Your task to perform on an android device: My best friend Naomi Rousseau wants to read one of my favorite collections, The Diary of a Young Girl file, so I wanted to share it on her Drive, naomi.rousseau@example.com
Image 0: 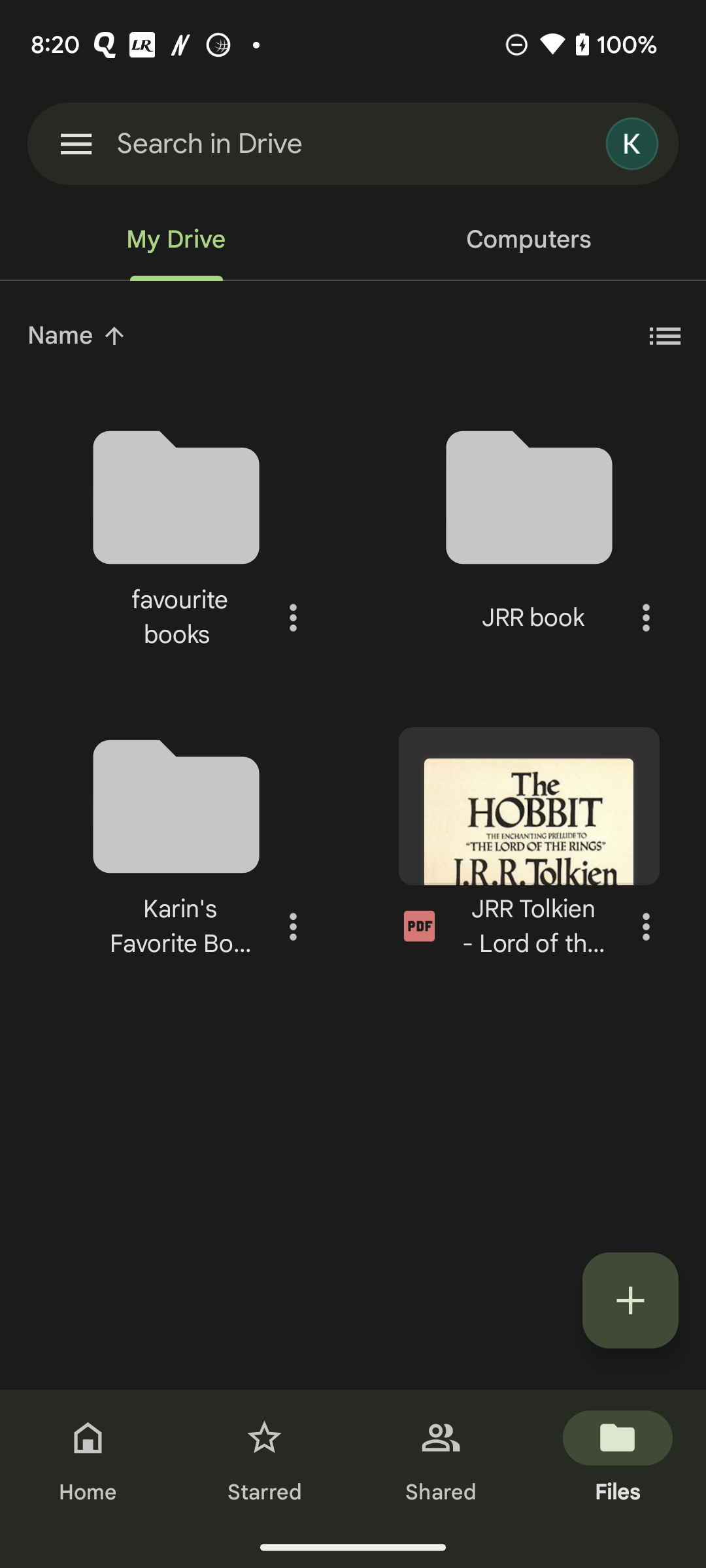
Click on the favourite books folder name 
Step 0: click (182, 497)
Image 2: 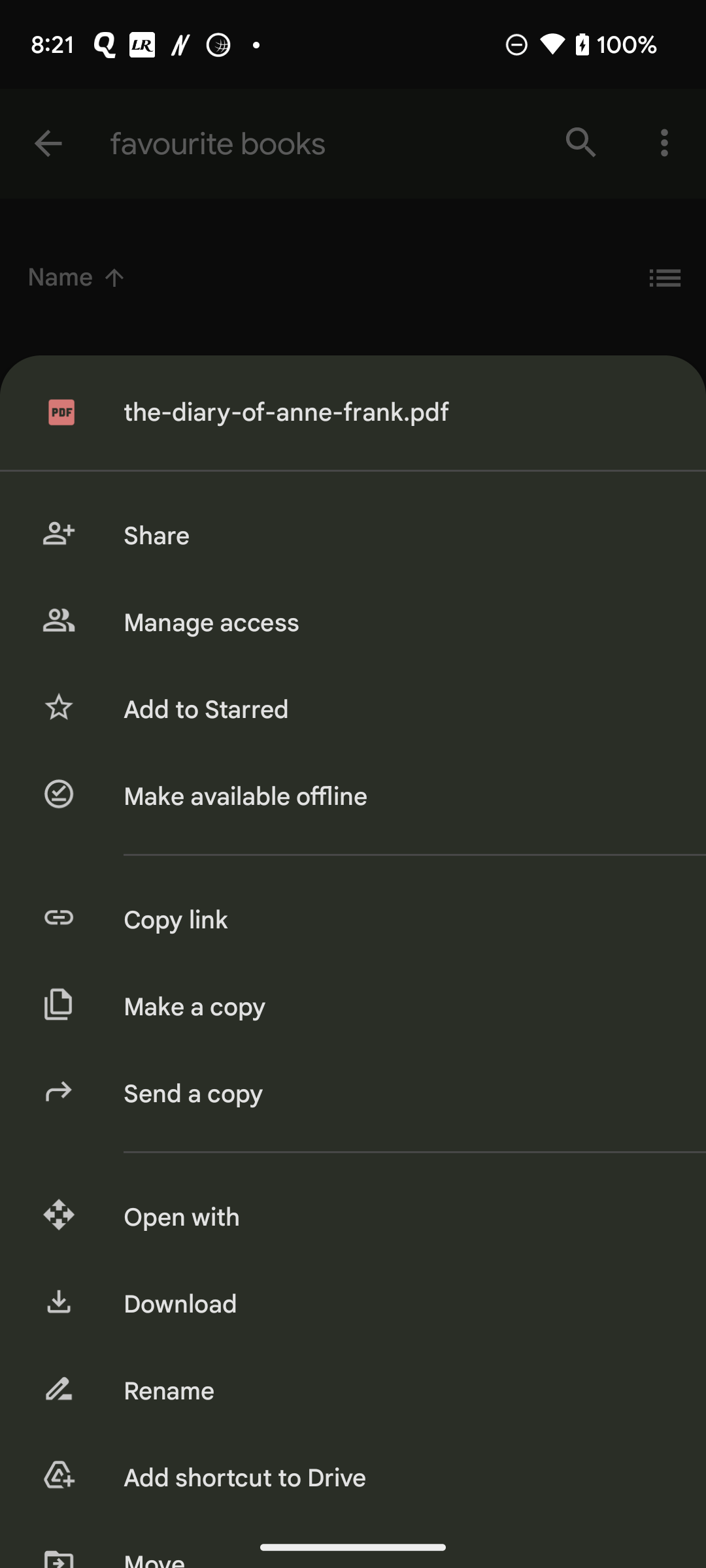
Click on the share option 
Step 2: click (394, 536)
Image 3: 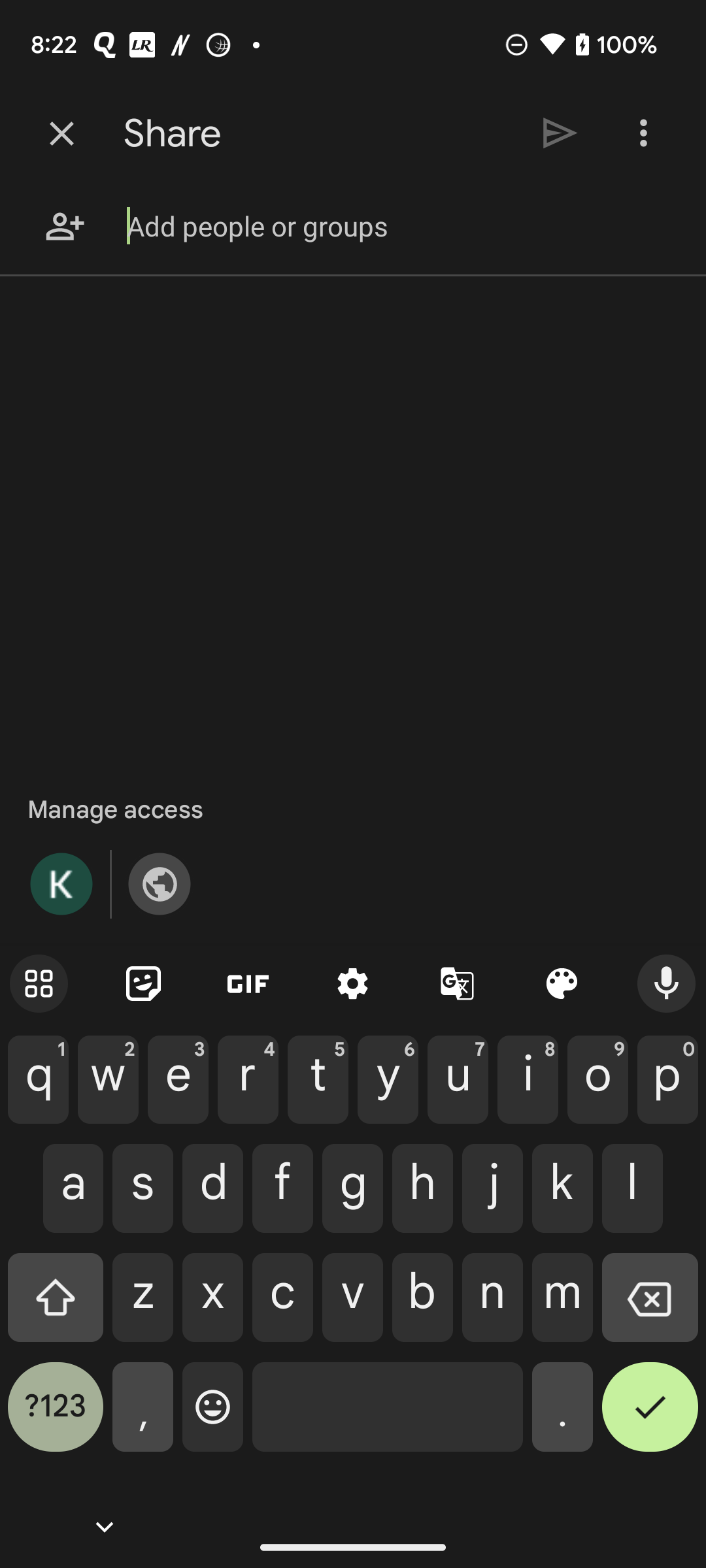
Type naomi.rousseau@example.com in add people bar
Step 3: type "naomi.rousseau@example.com"
Image 4: 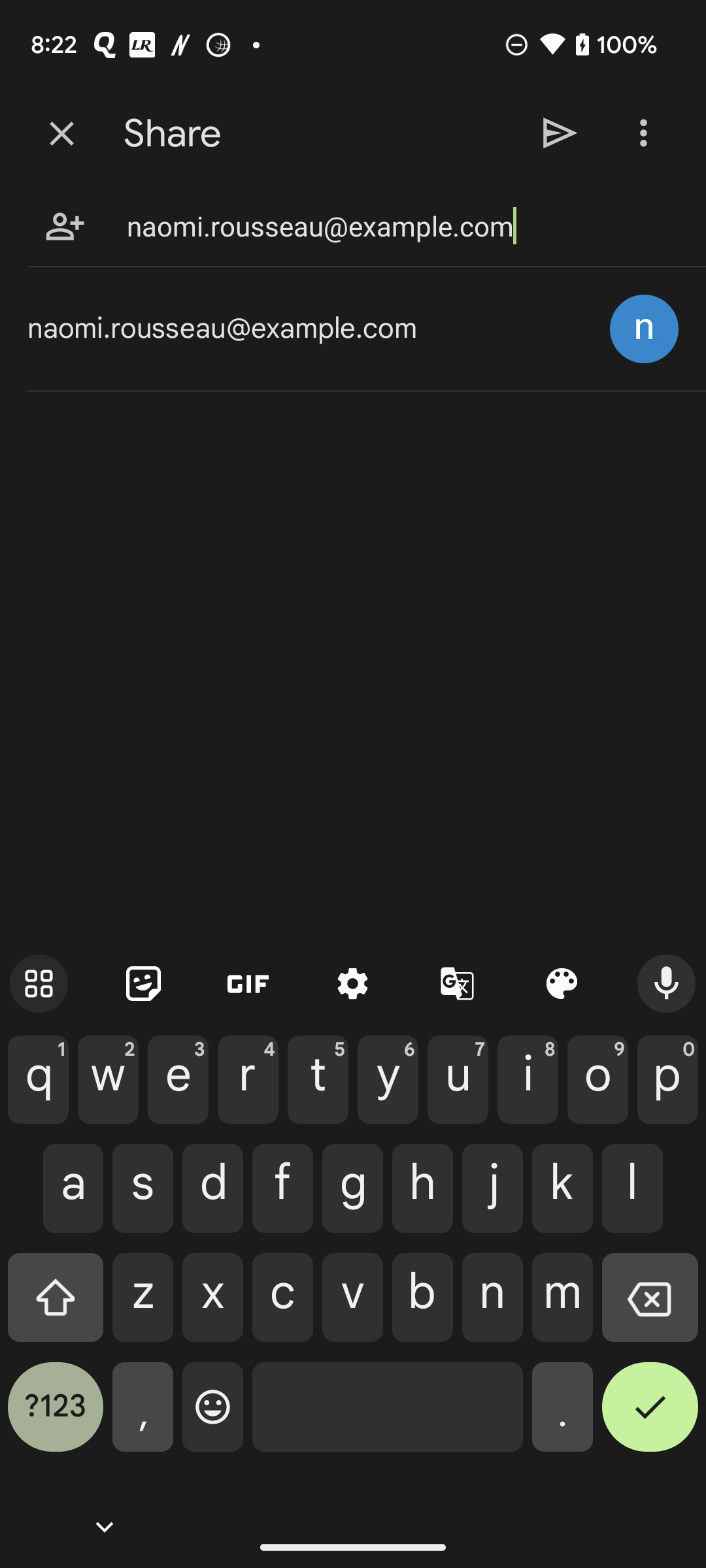
Click on the suggested name naomi.rousseau@example.com
Step 4: click (308, 329)
Image 5: 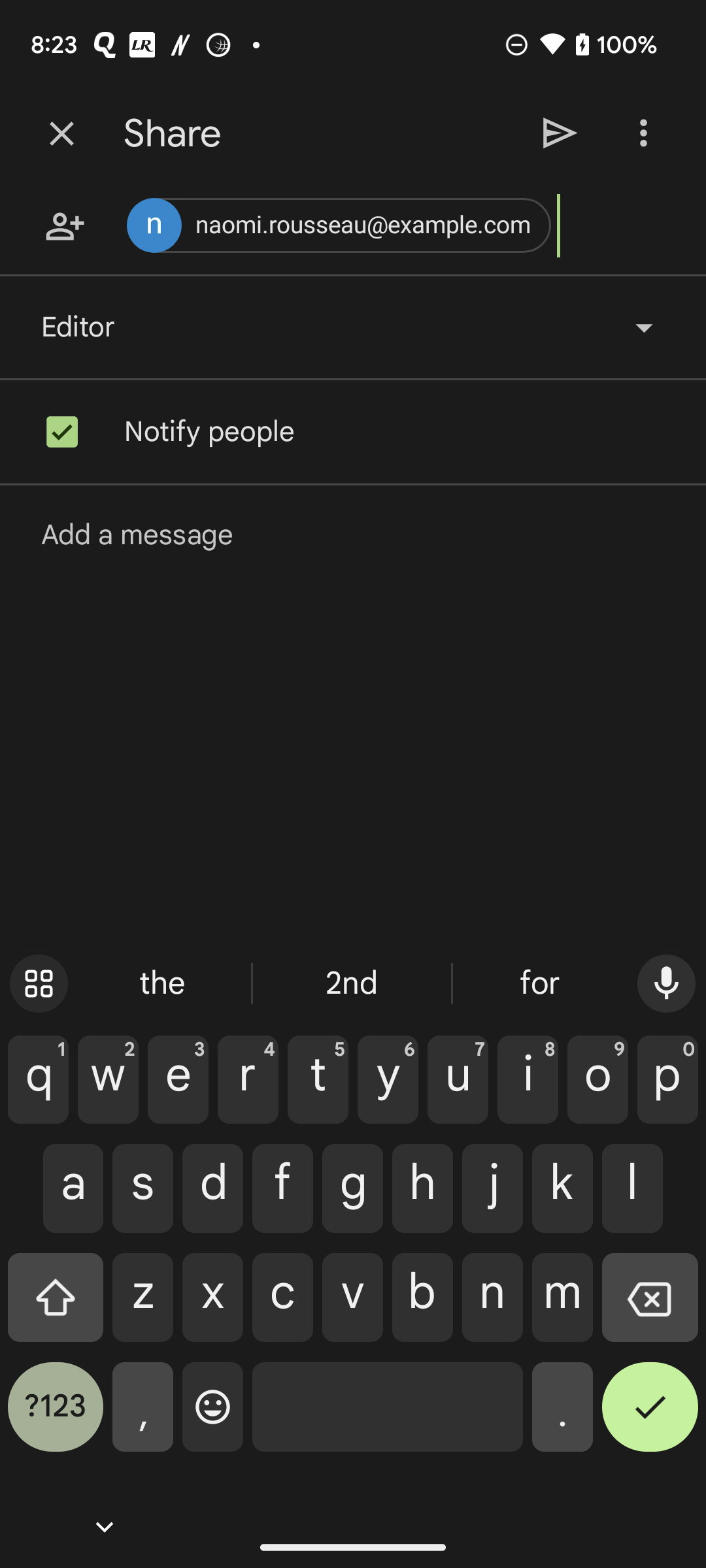
Click on the right arrow at the top of the screen
Step 5: click (560, 133)
Image 6: 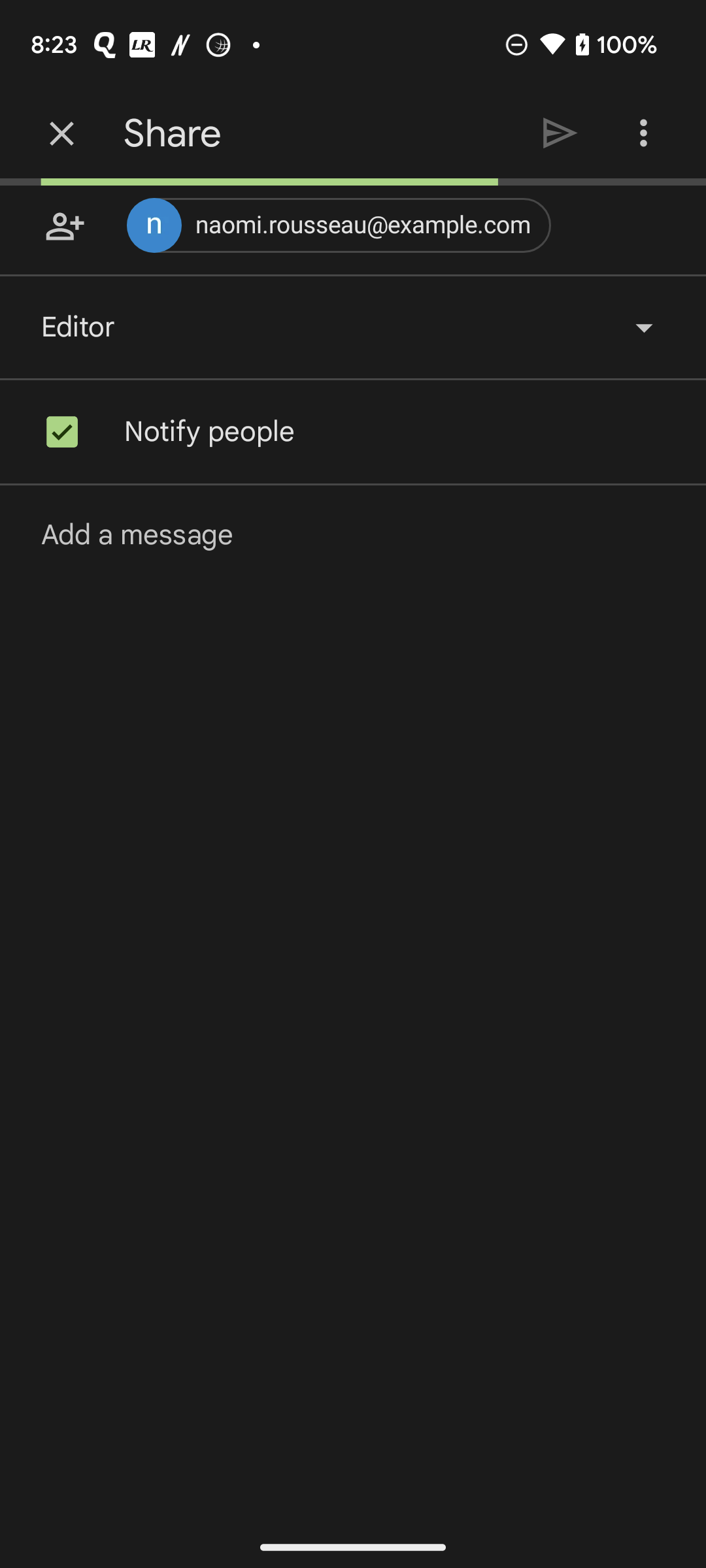
Click on the right arrow at the top of the screen
Step 6: wait
Image 7: 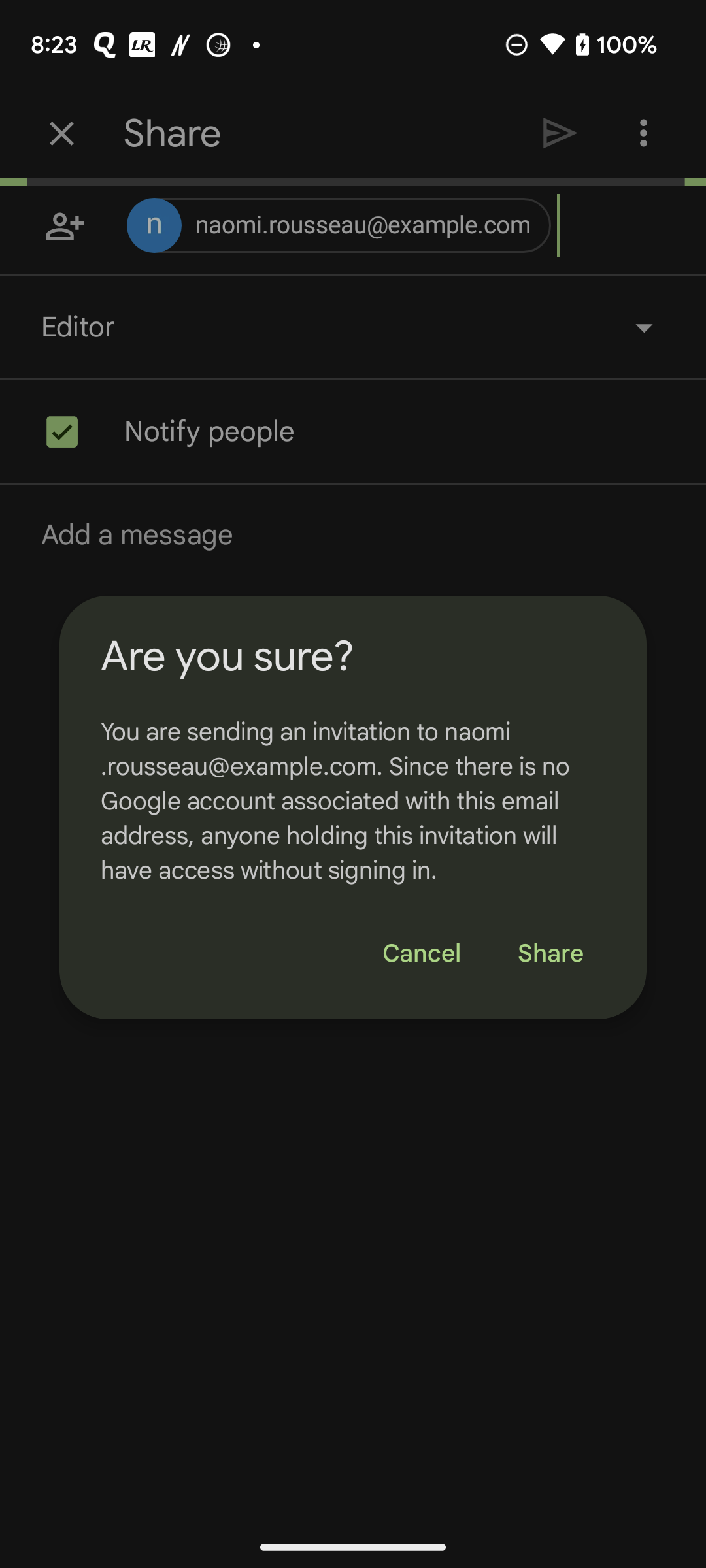
Click on the share option 
Step 7: click (550, 954)
Image 8: 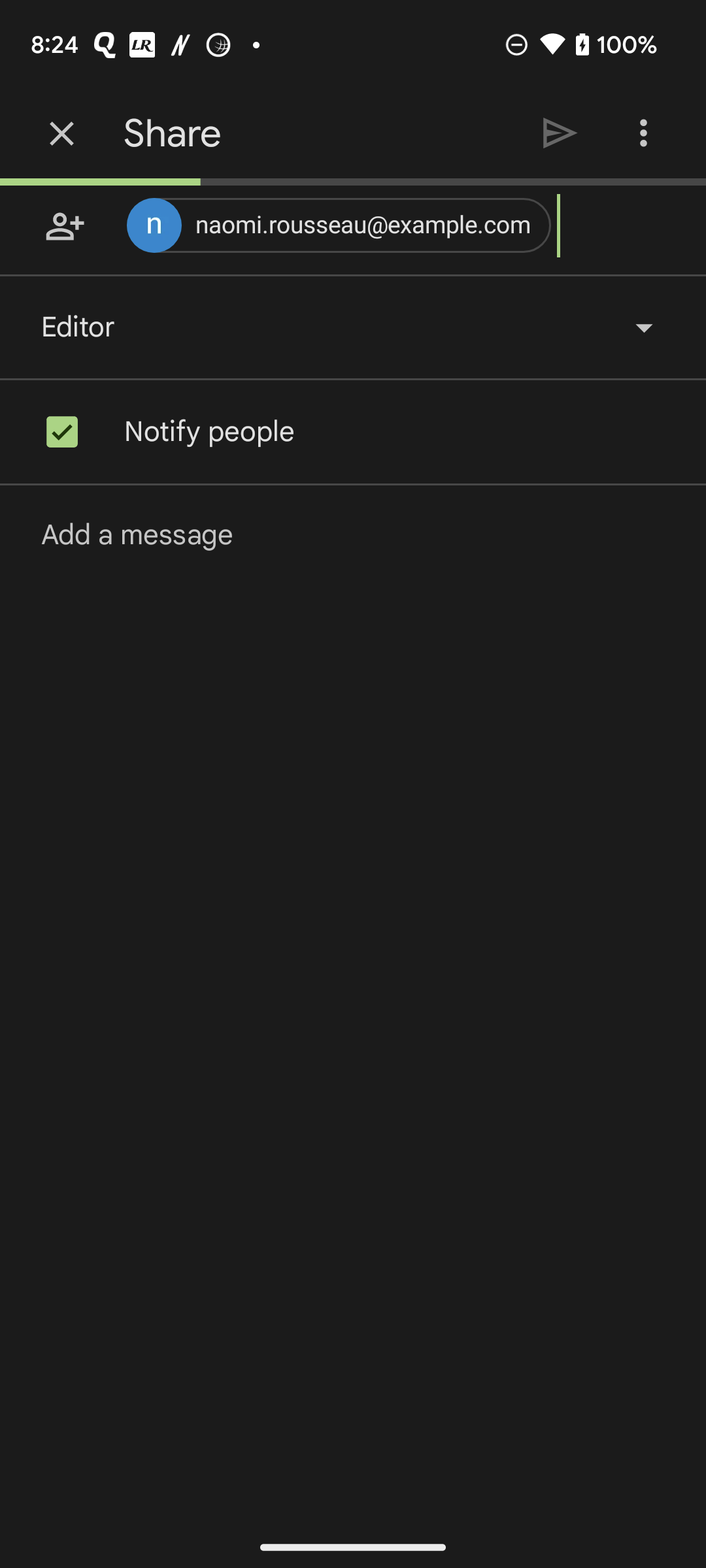
Click on the share option 
Step 8: wait